Your task to perform on an android device: Show me the tips on how to water my Pansy plant to keep it healthy on the LeafSnap app.
Image 0: 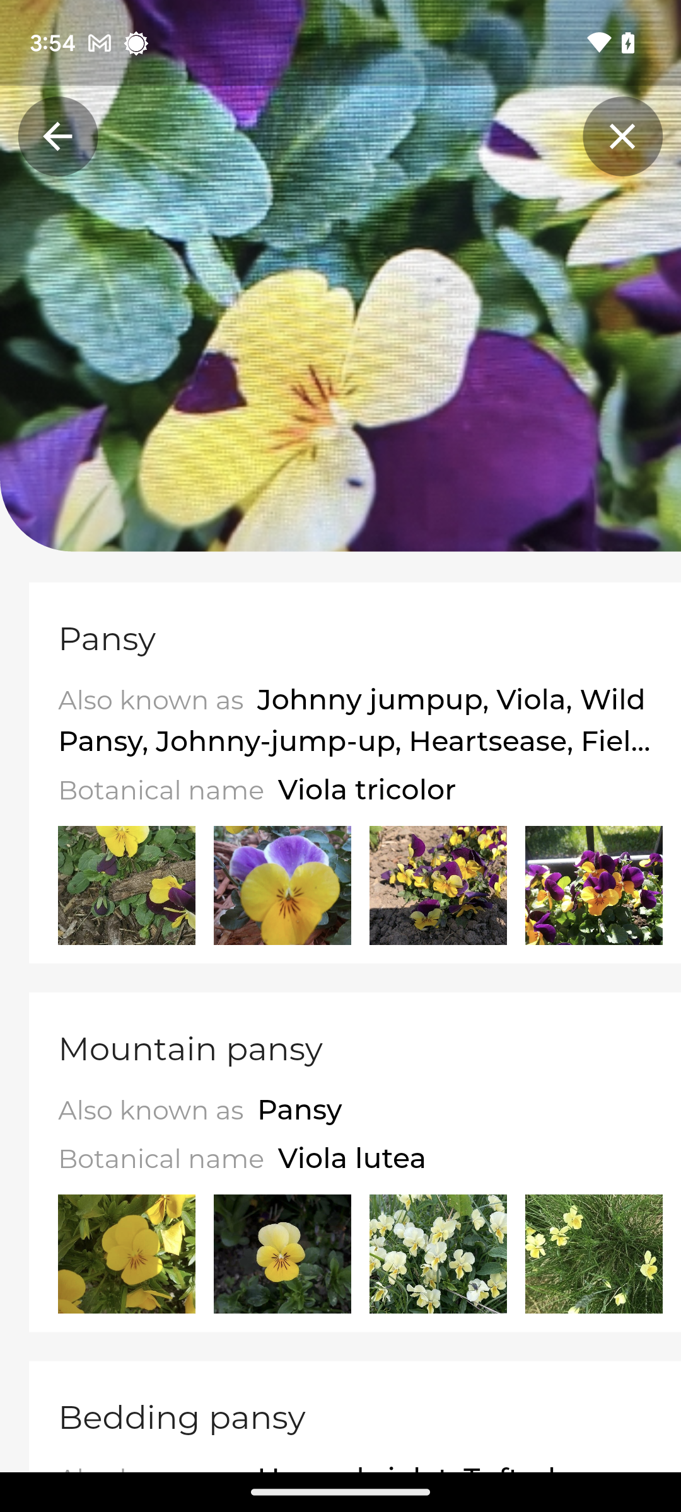
Click on the first identification.
Step 0: click (354, 772)
Image 1: 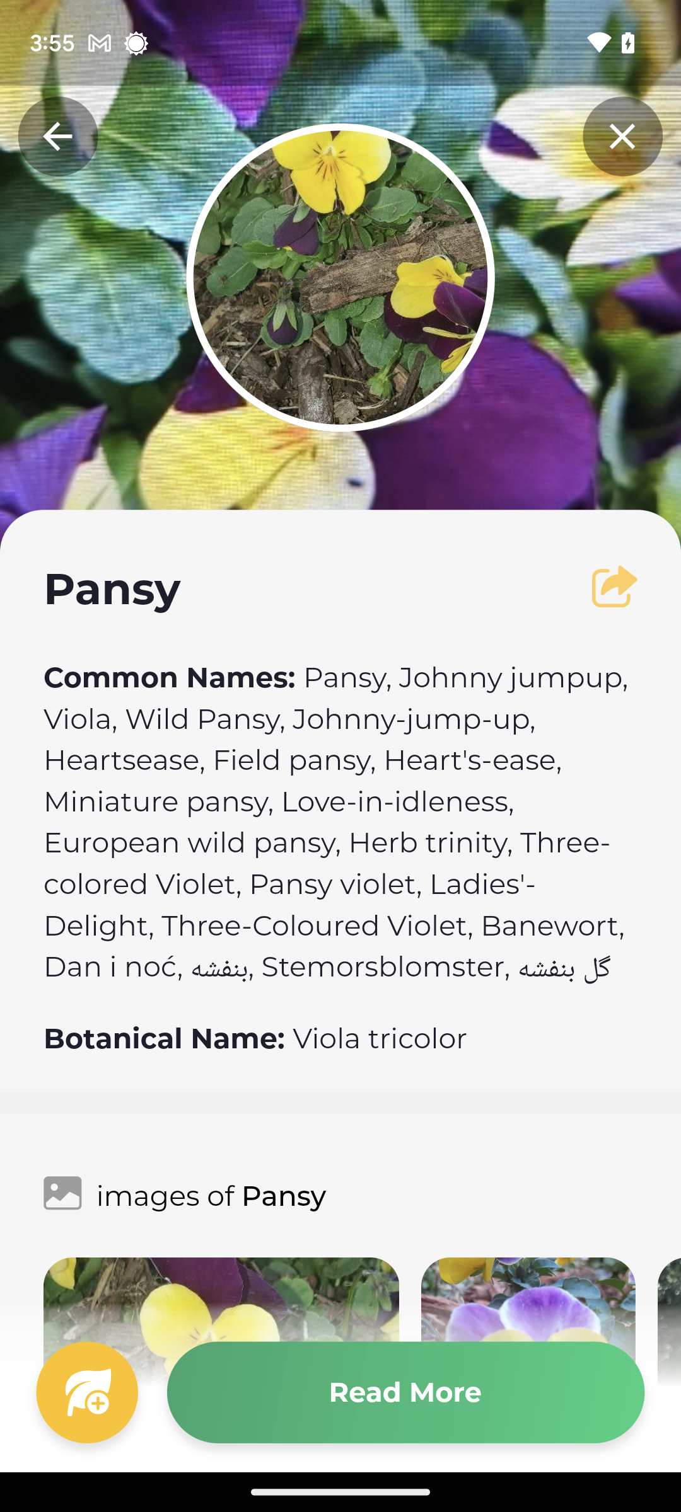
Click on Read More at the bottom of the screen.
Step 1: click (405, 1392)
Image 2: 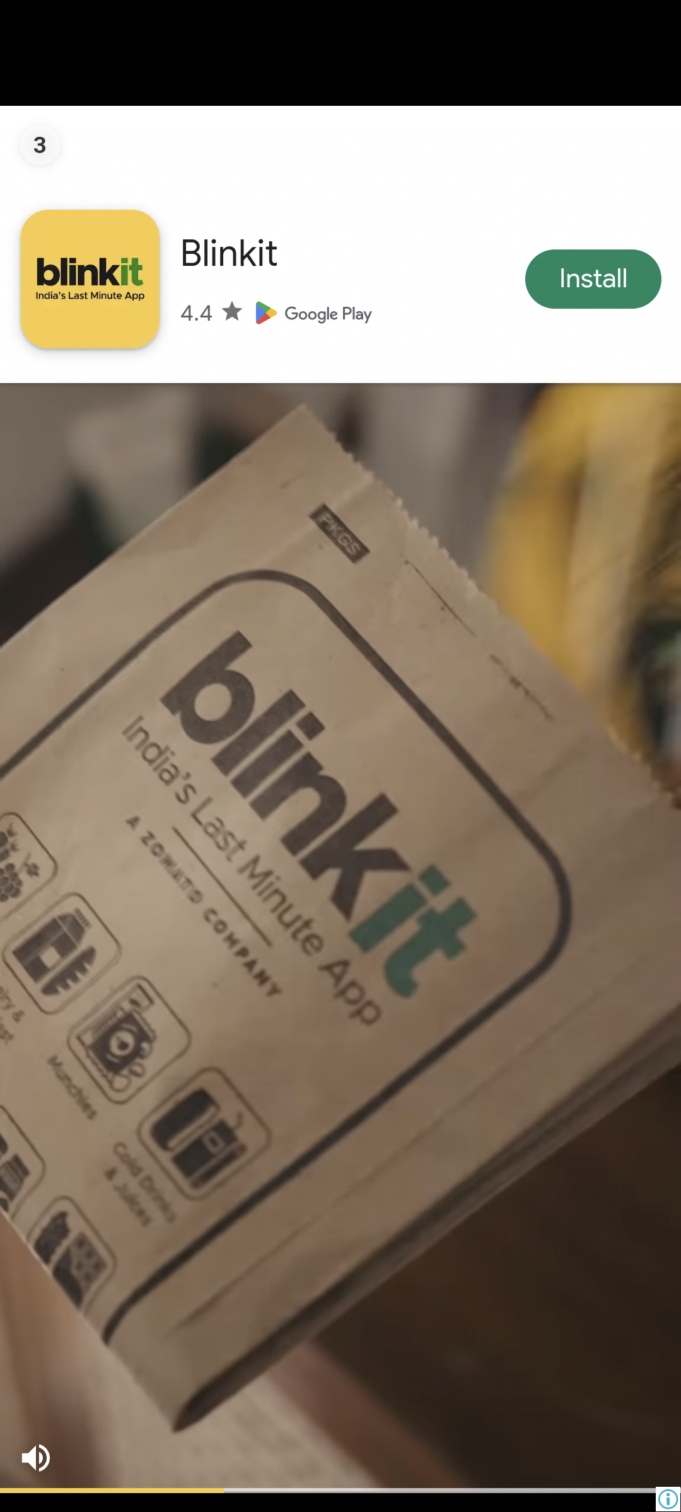
Click on Read More at the bottom of the screen.
Step 2: wait
Image 3: 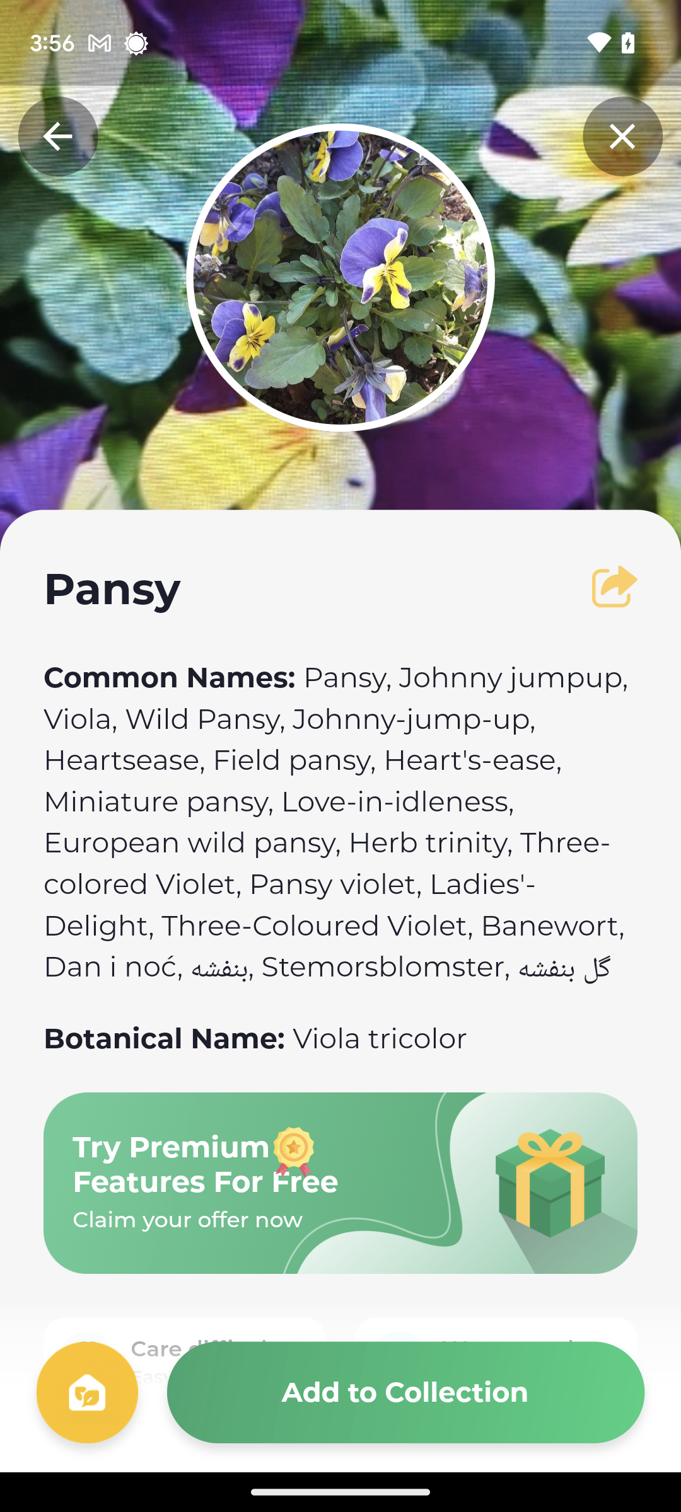
Scroll up on the screen until you find the care section.
Step 3: scroll down
Image 4: 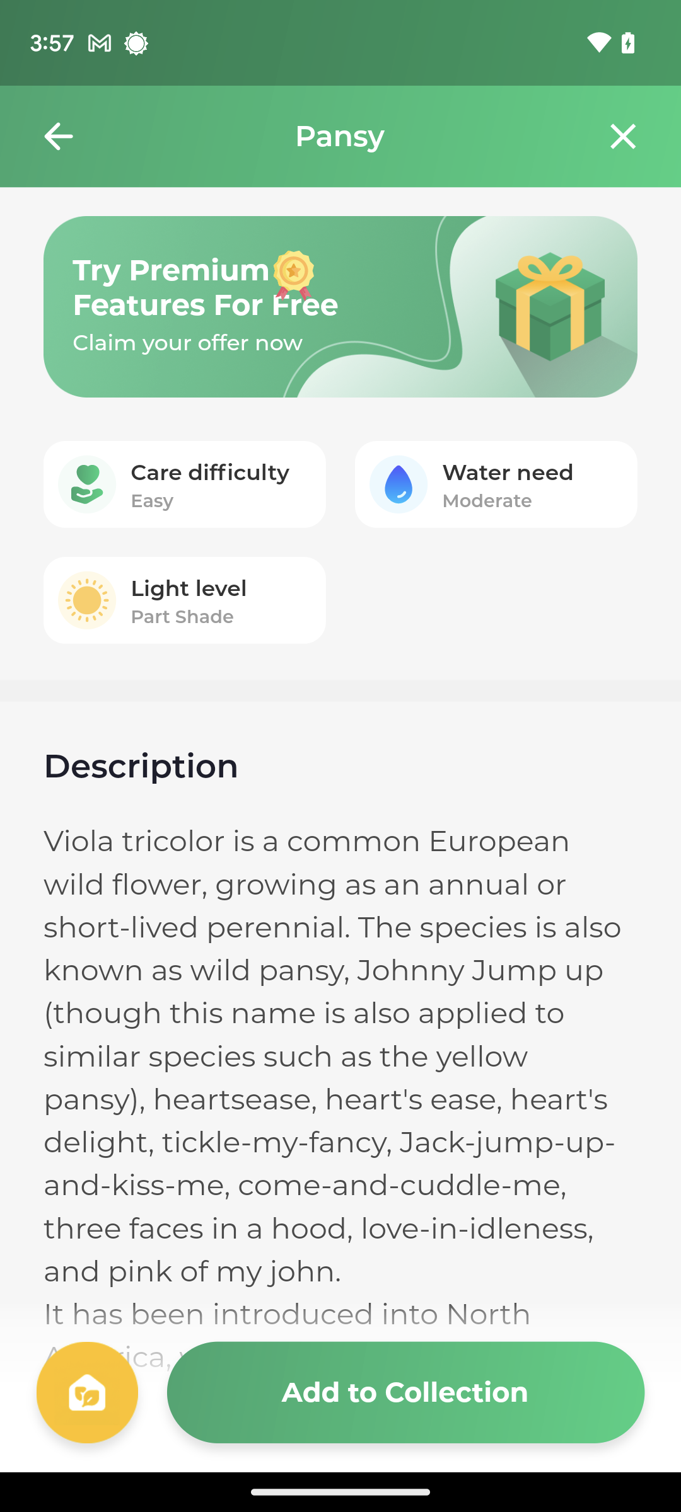
Scroll up on the screen until you find the care section.
Step 4: scroll down
Image 5: 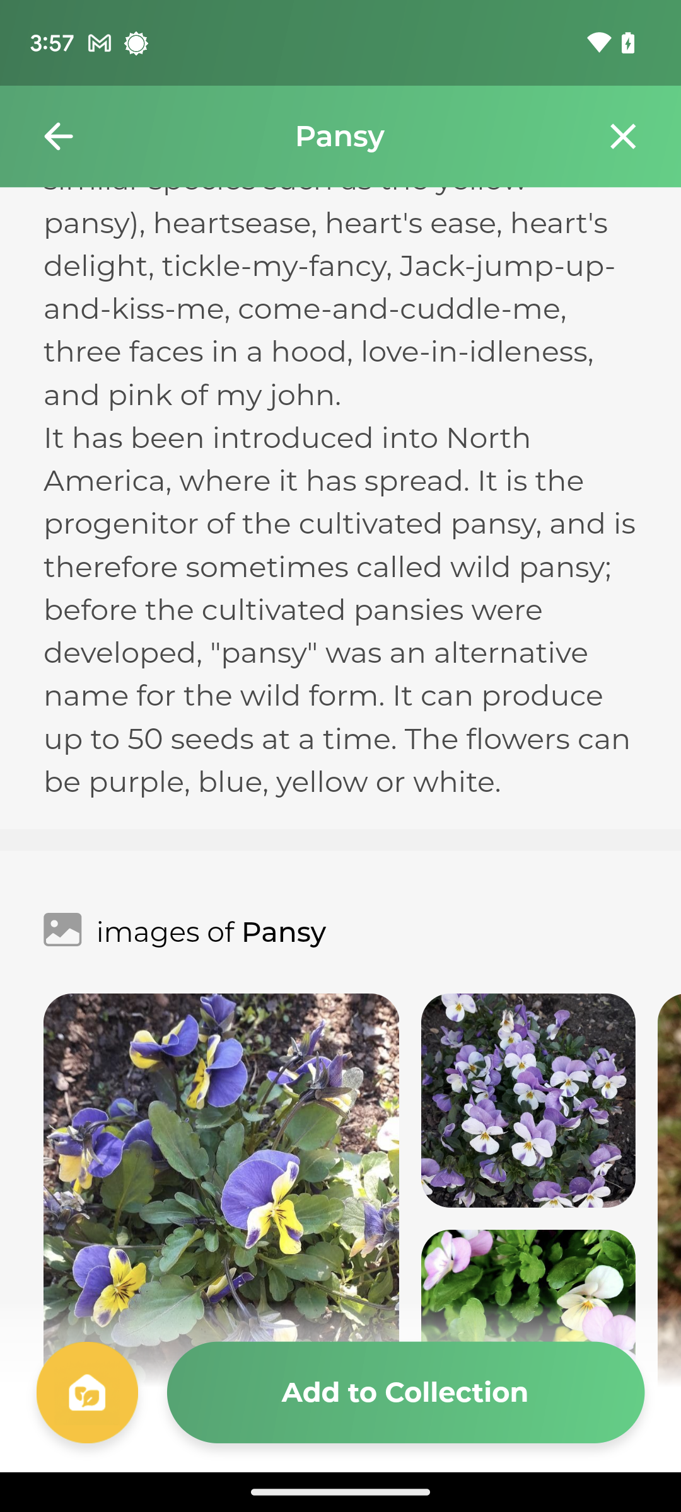
Scroll up on the screen until you find the care section.
Step 5: scroll down
Image 6: 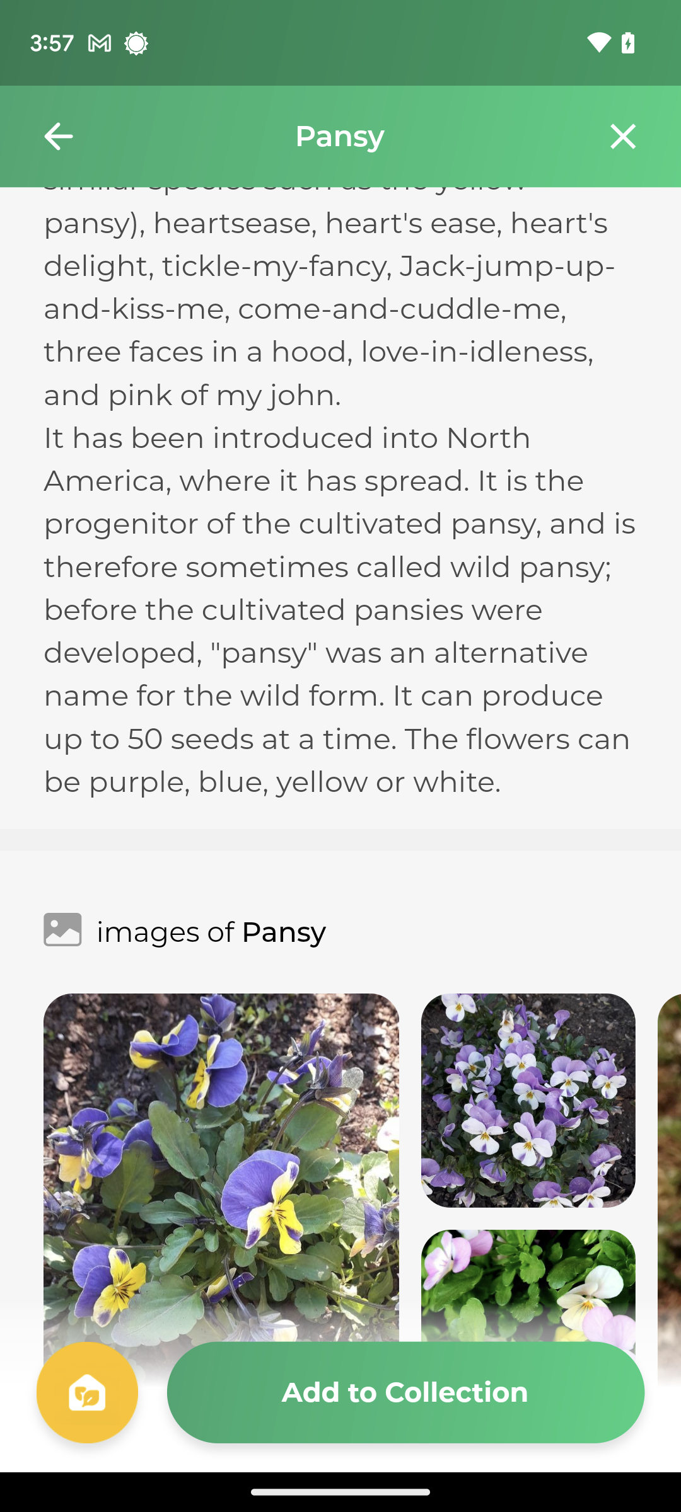
Scroll up on the screen until you find the care section.
Step 6: scroll down
Image 7: 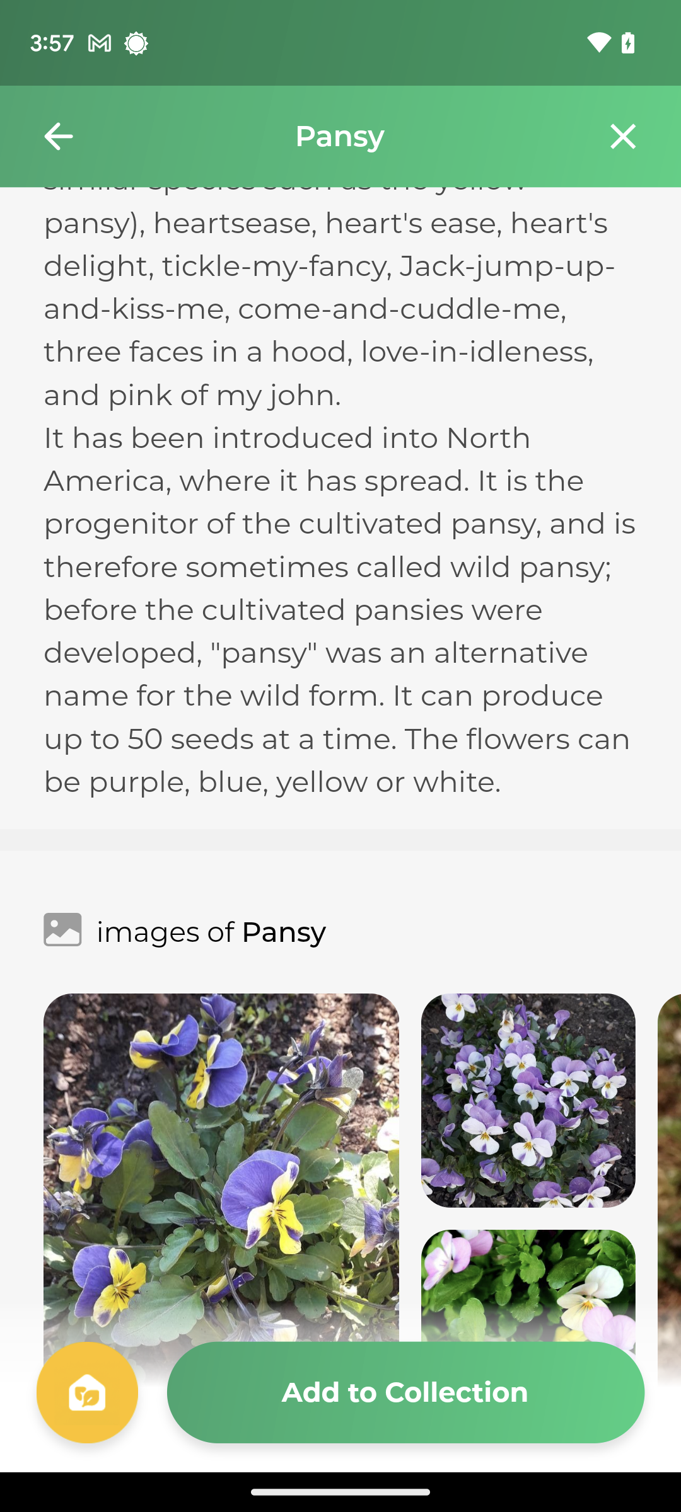
Scroll up on the screen until you find the care section.
Step 7: scroll down
Image 8: 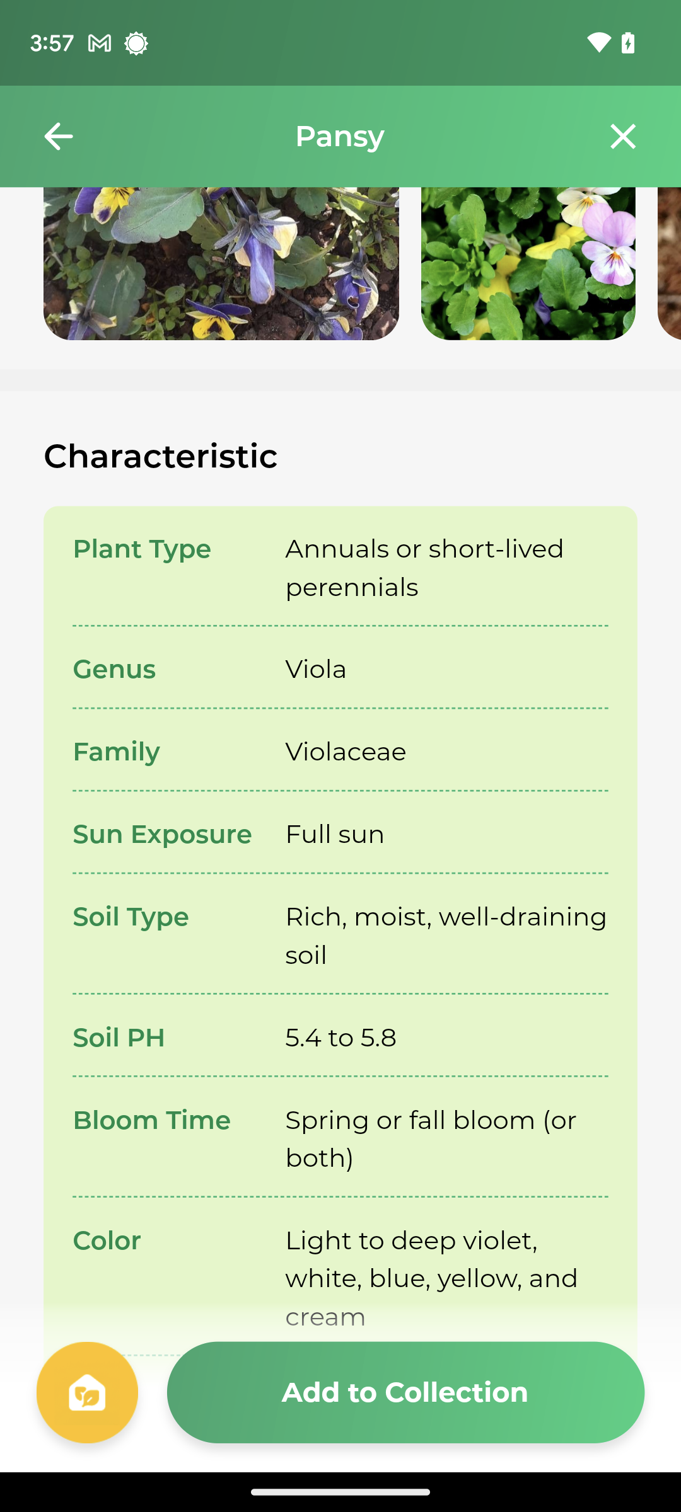
Scroll up on the screen until you find the care section.
Step 8: scroll down
Image 9: 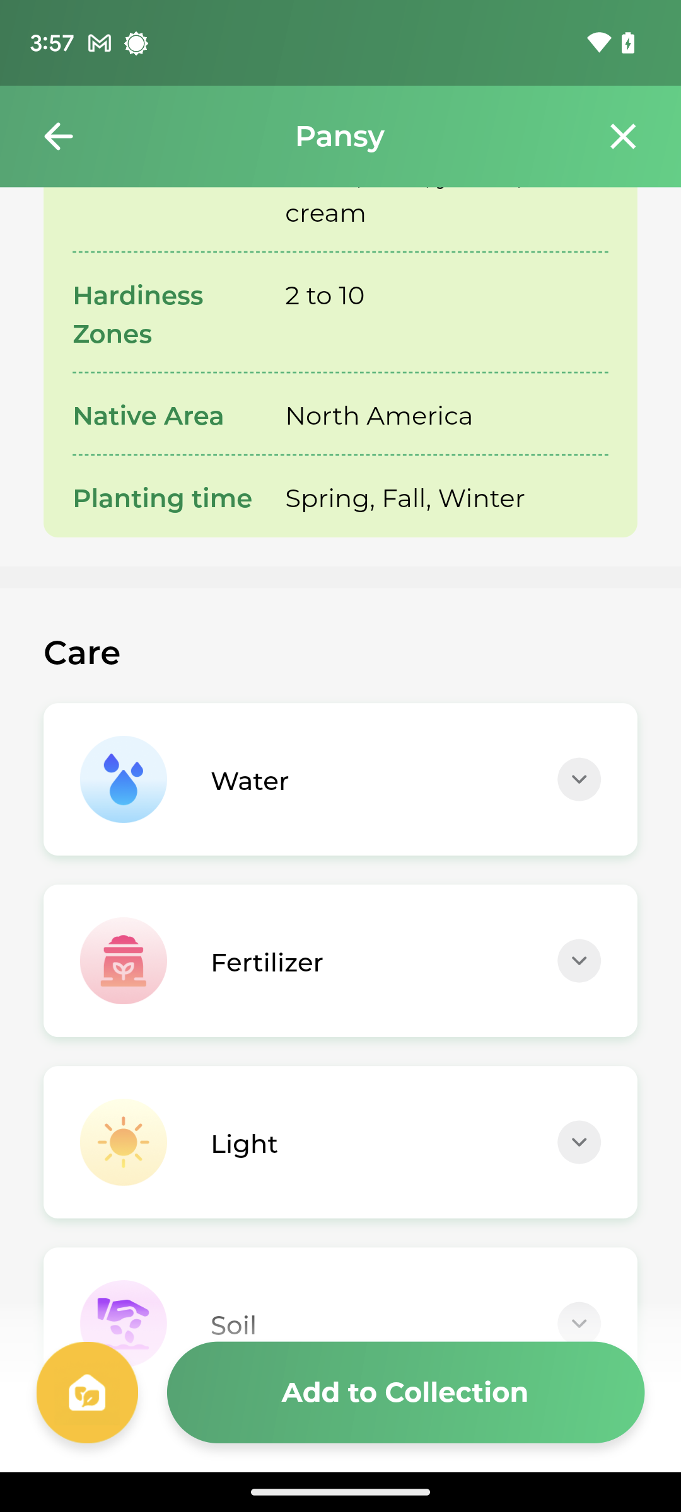
Scroll up on the screen until you find the care section.
Step 9: wait
Image 10: 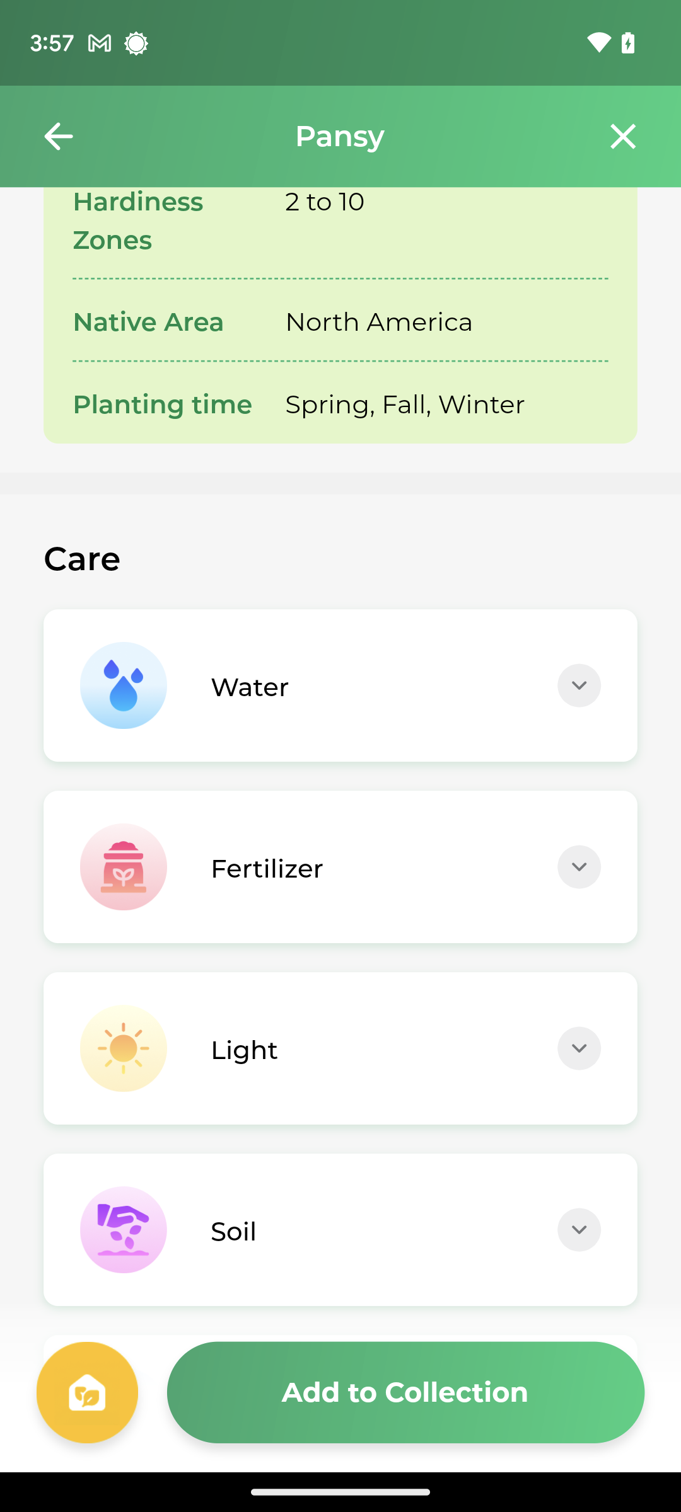
Click on the Water tab in the Care section of plant.
Step 10: click (340, 685)